Your task to perform on an android device: On the momondo app, search for a one-way flight from Amsterdam to Berlin on December 23.
Image 0: 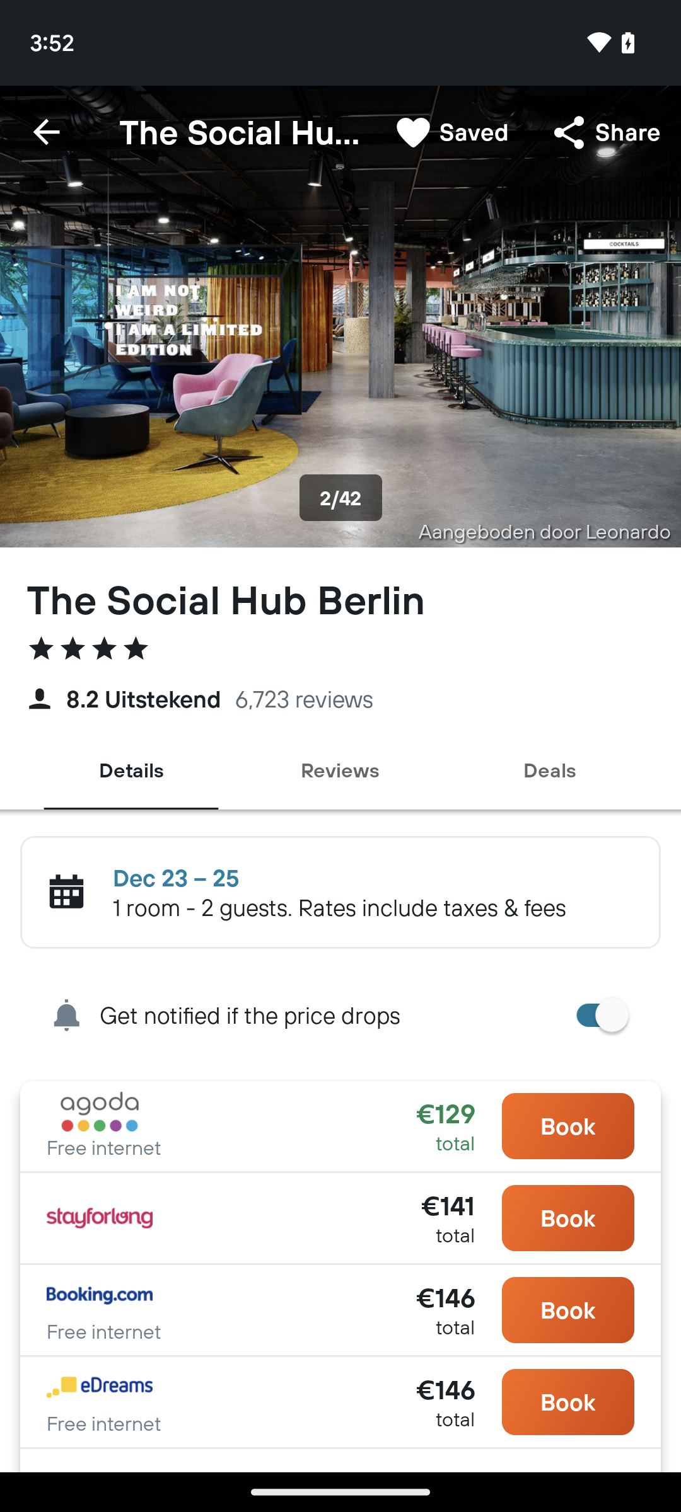
Open the momondo app.
Step 0: open app "momondo"
Image 2: 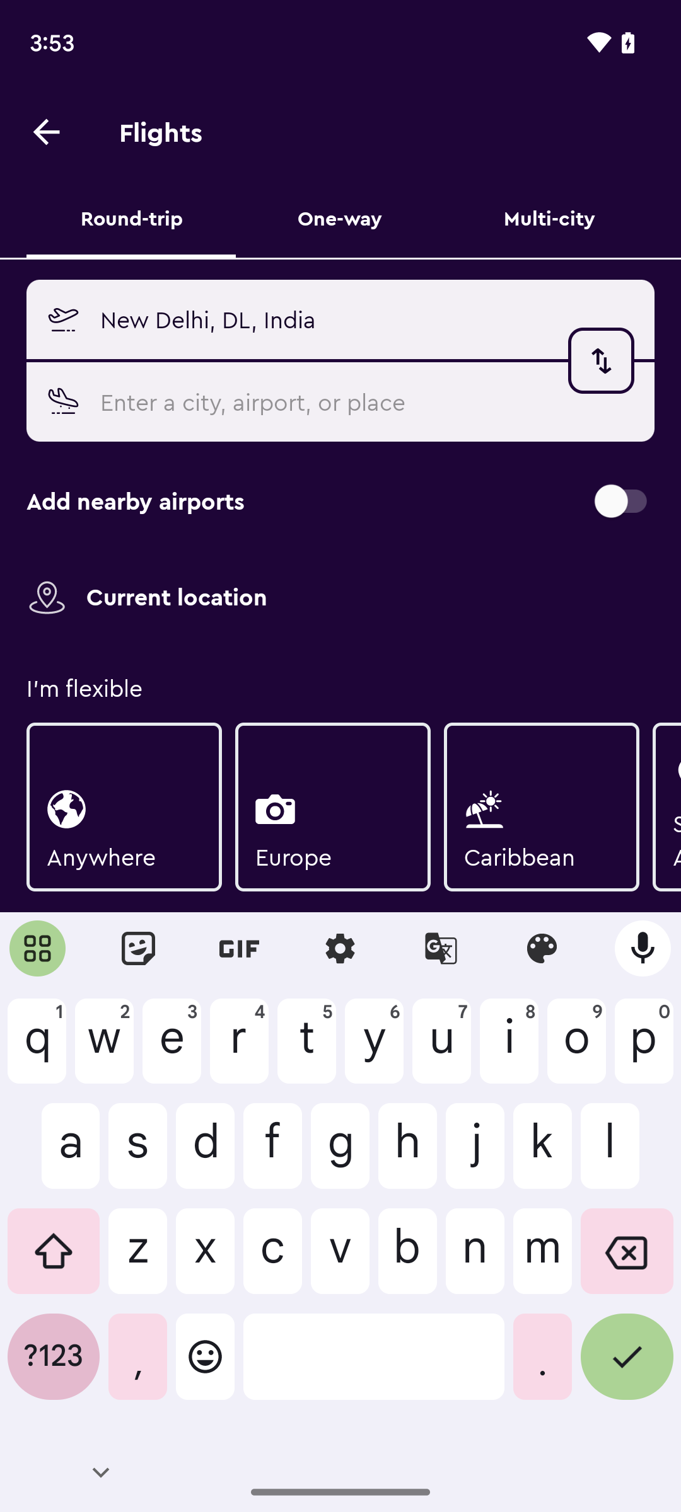
Select the One Way flight.
Step 2: click (340, 218)
Image 3: 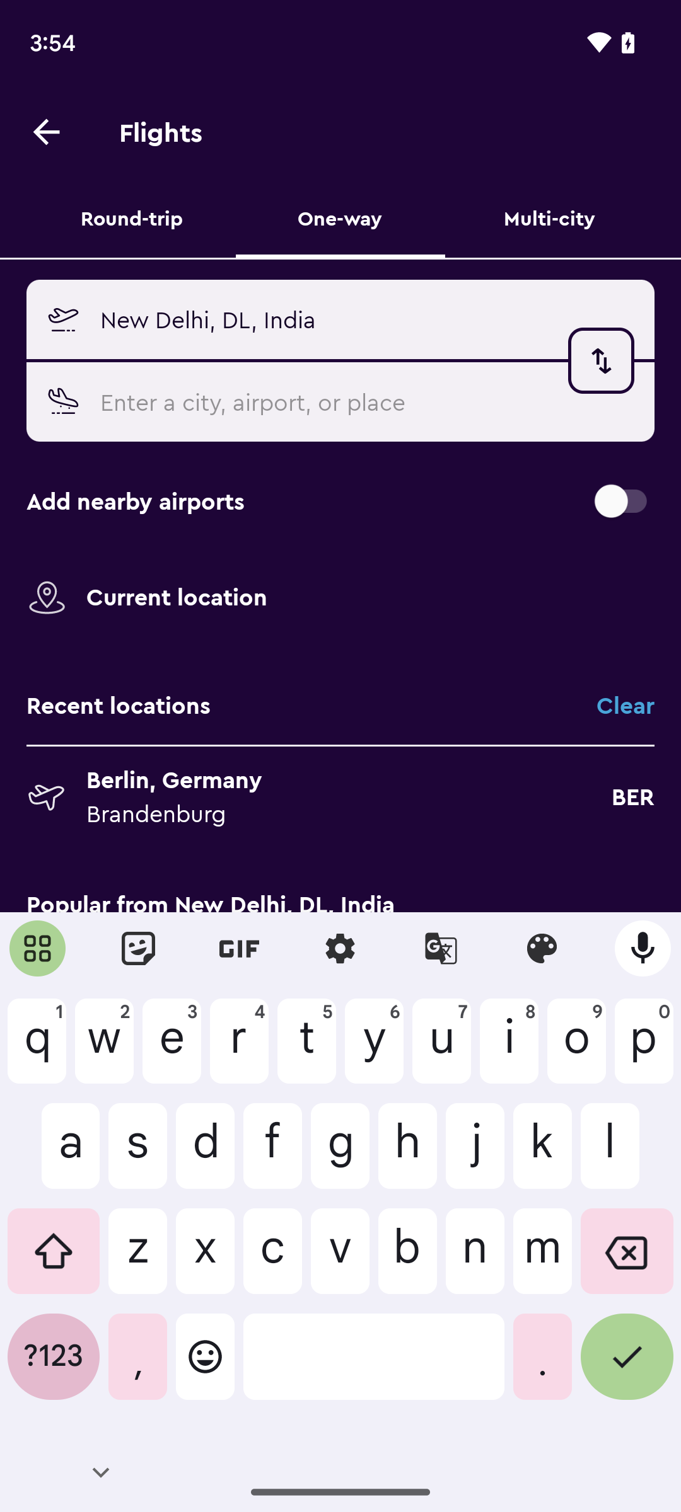
Click on the departure city.
Step 3: click (367, 319)
Image 4: 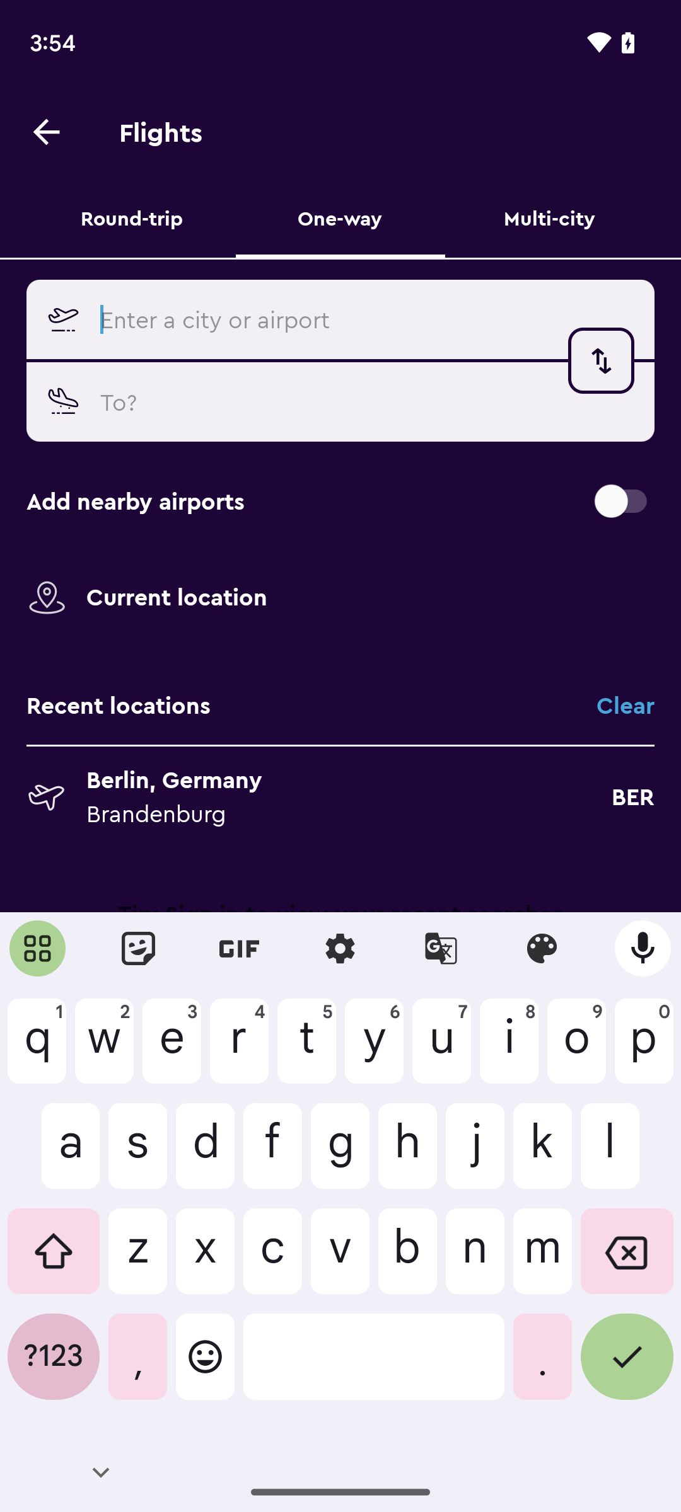
Type in Amsterdam.
Step 4: type "Amsterdam"
Image 6: 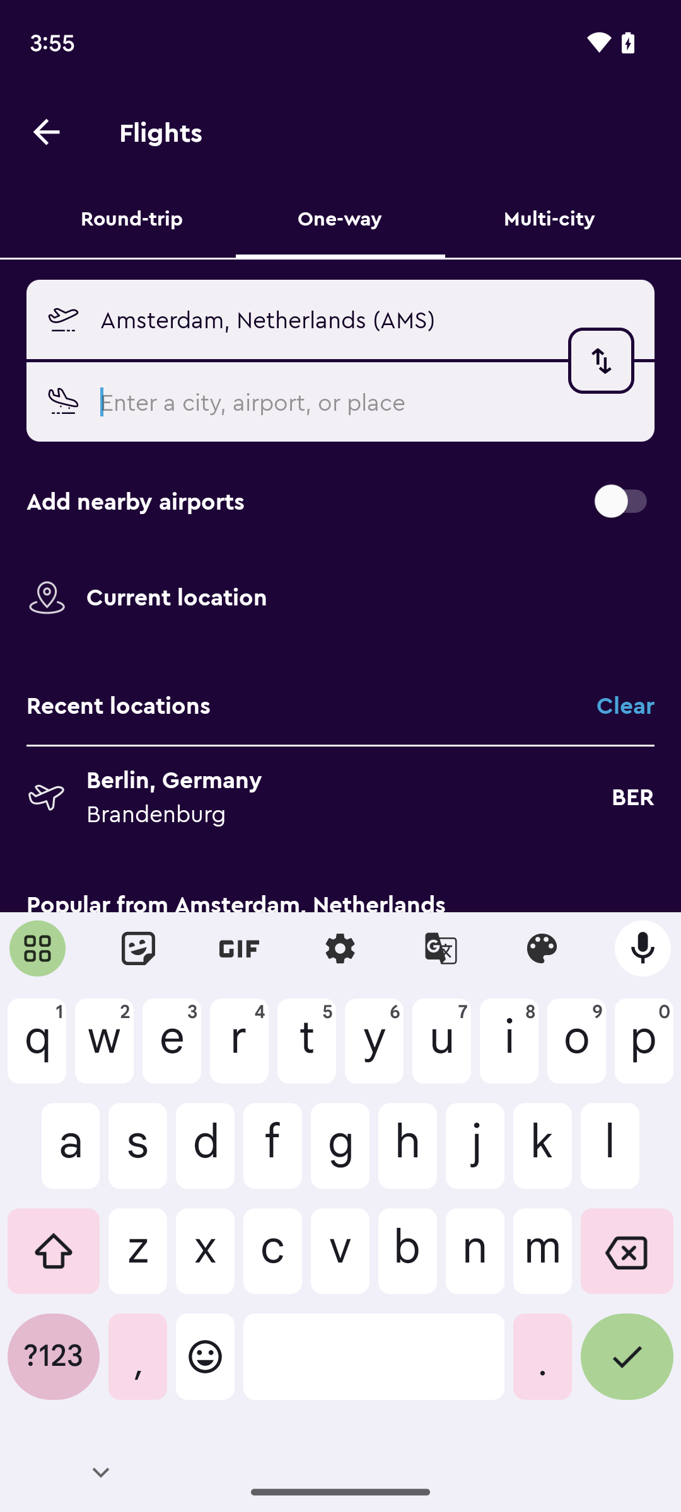
Type in Berlin.
Step 6: type "Berlin"
Image 7: 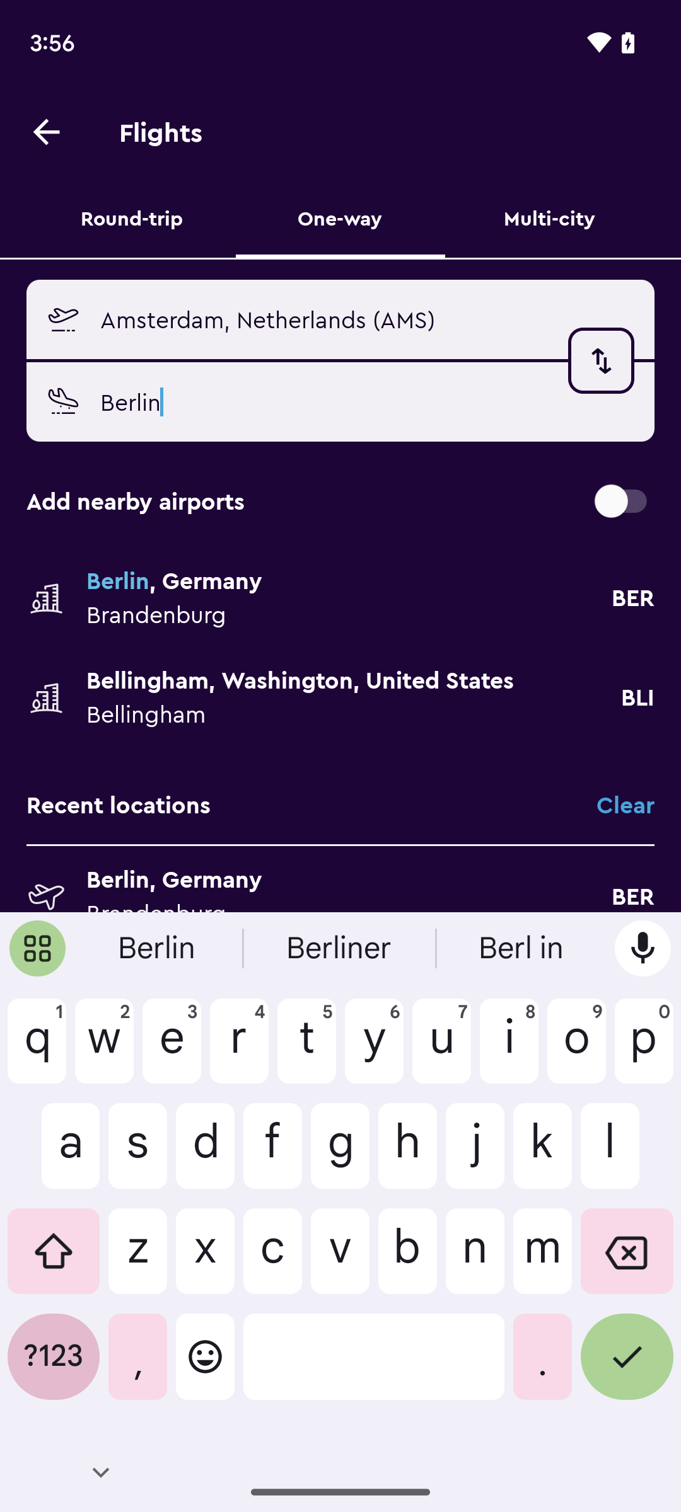
Select the location Berlin, Germany.
Step 7: click (340, 597)
Image 8: 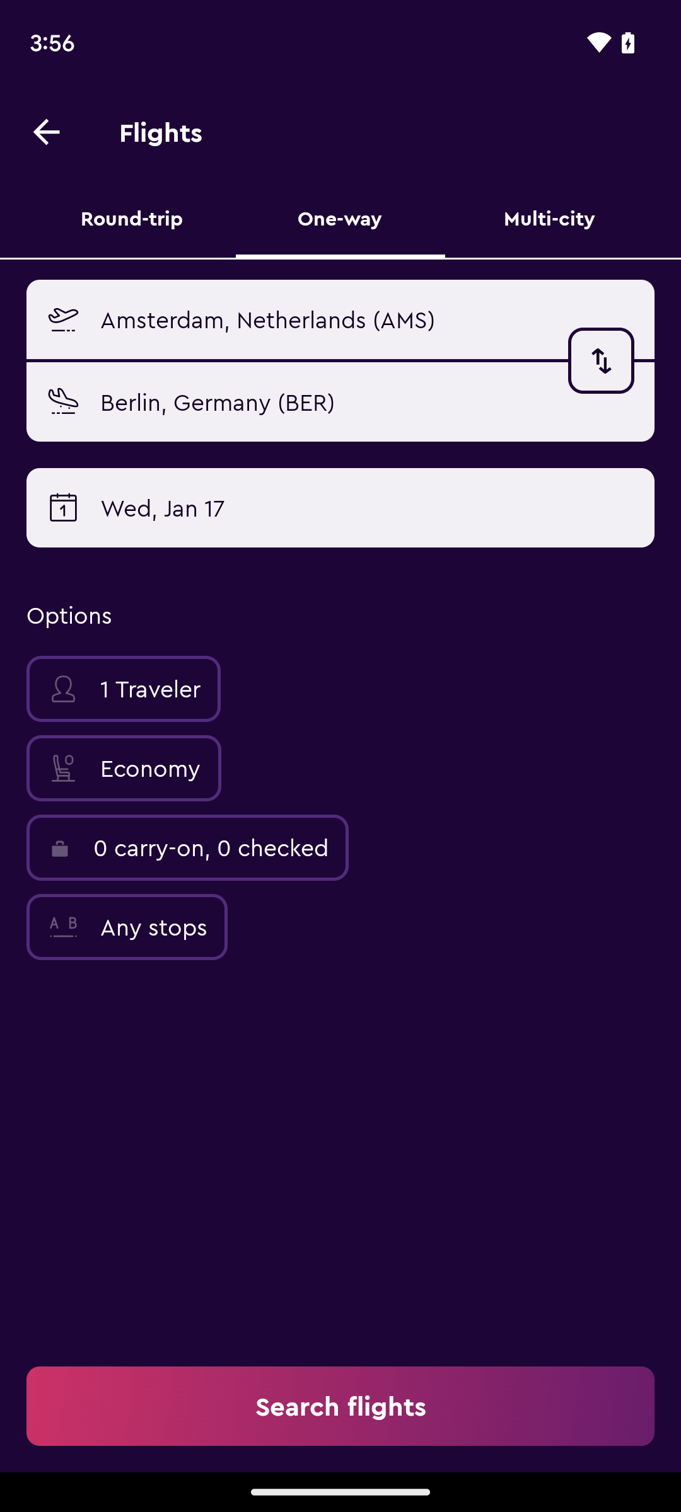
Click on the date.
Step 8: click (340, 508)
Image 9: 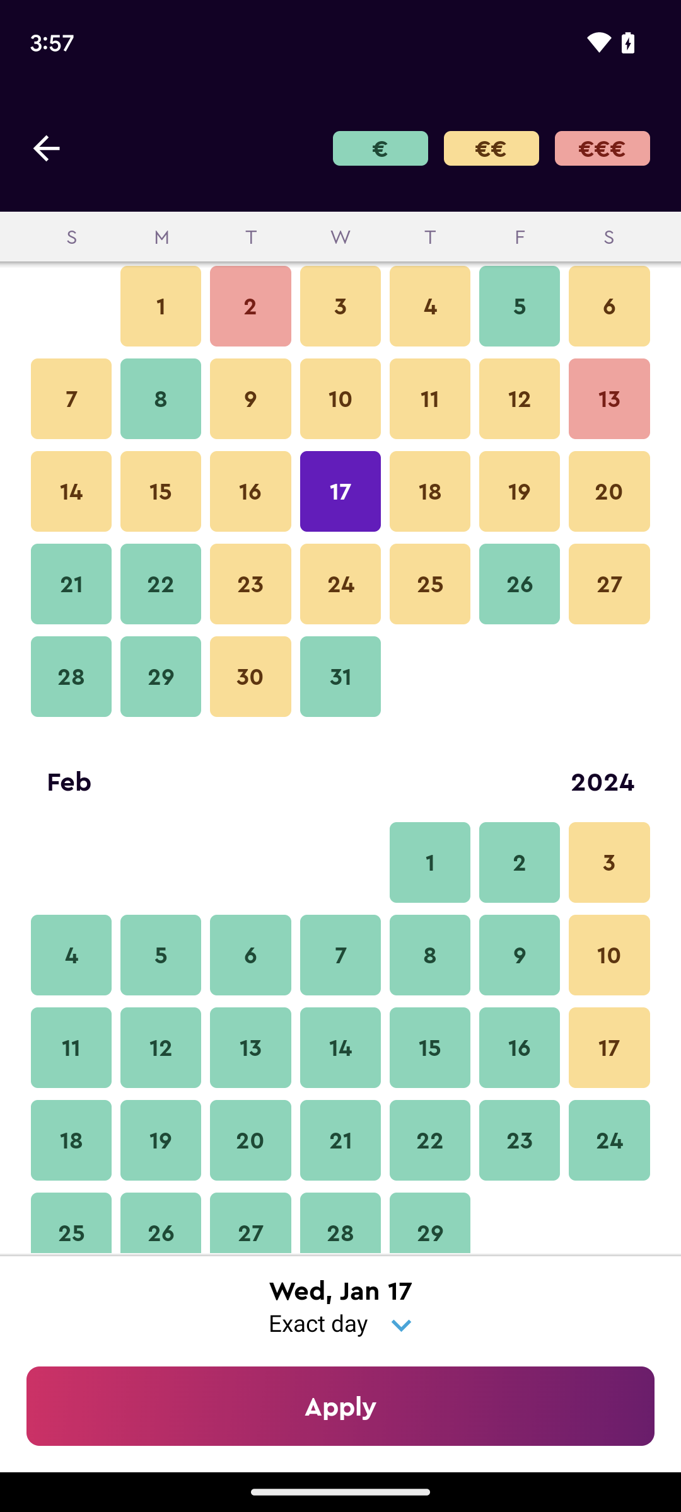
Scroll down.
Step 9: scroll up
Image 10: 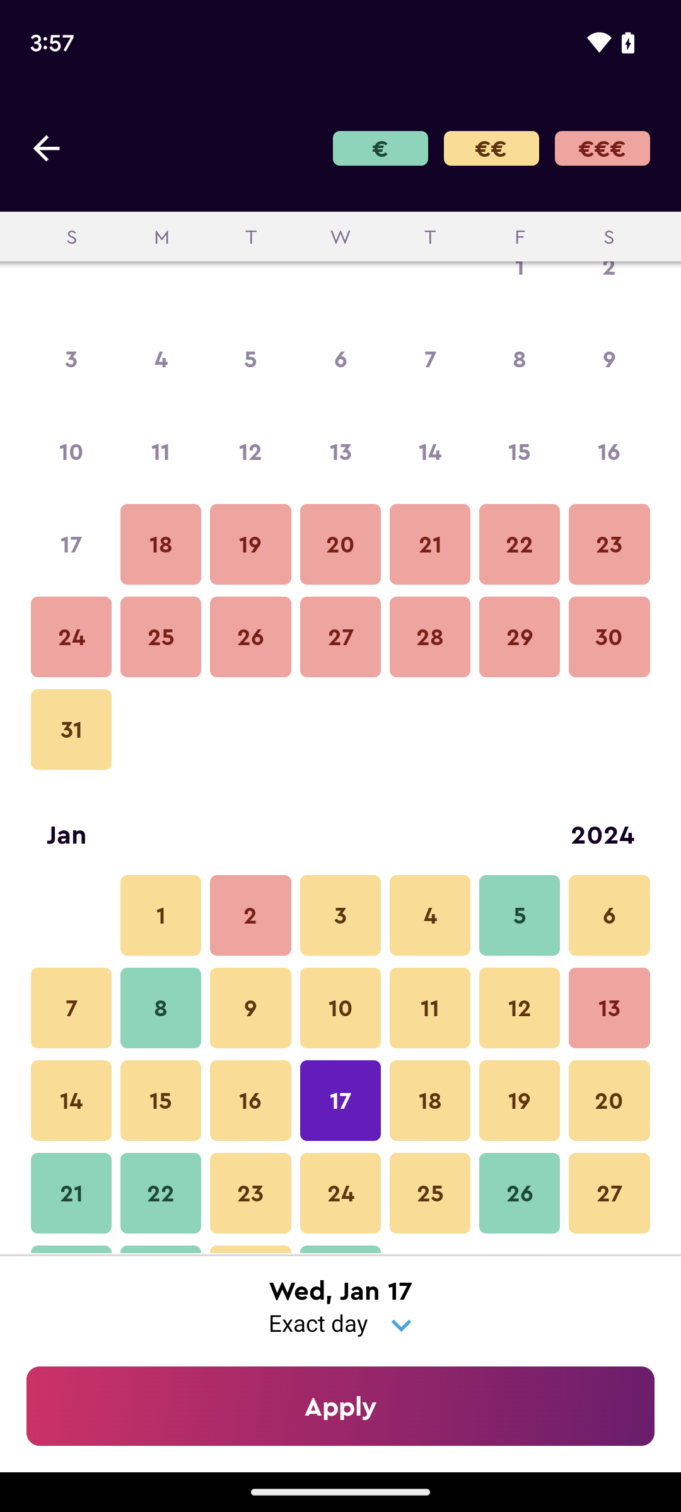
Select December 23.
Step 10: click (609, 544)
Image 11: 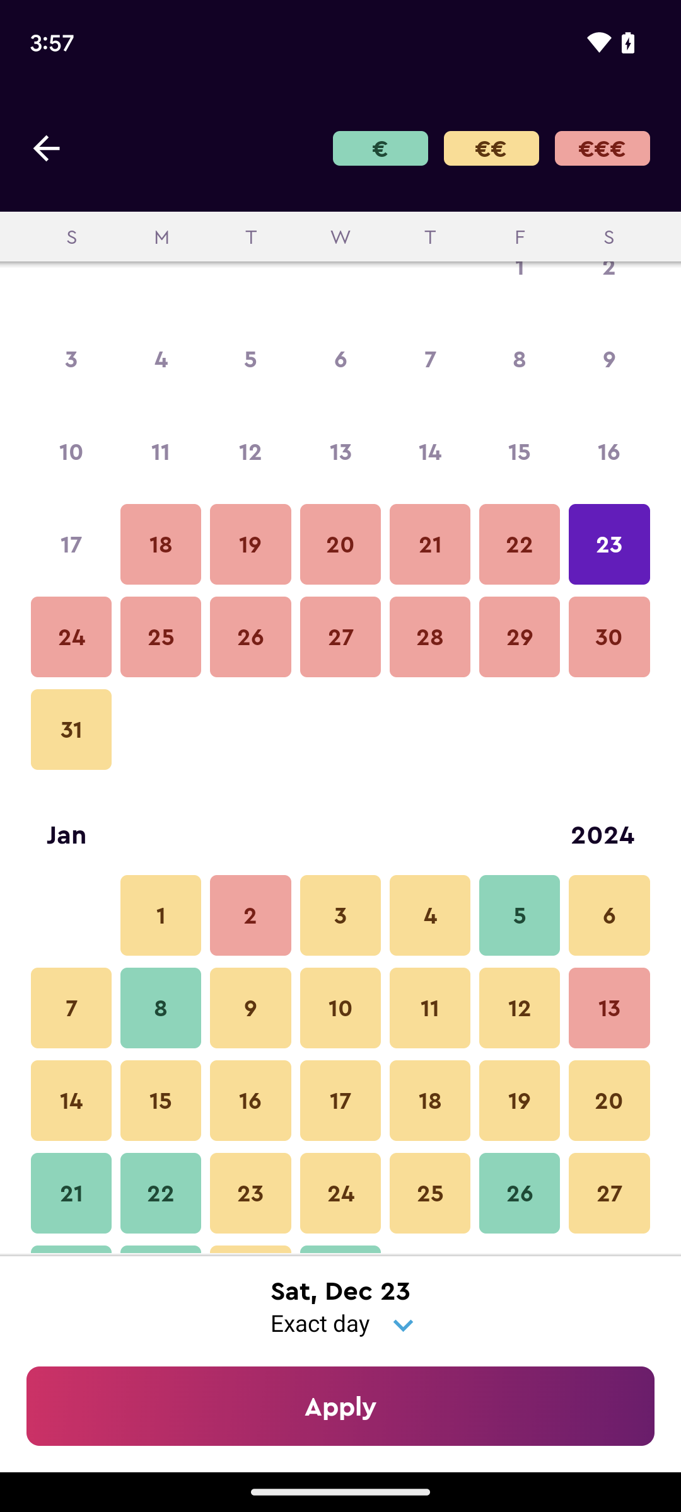
Click on Apply at the bottom of the screen.
Step 11: click (340, 1406)
Image 13: 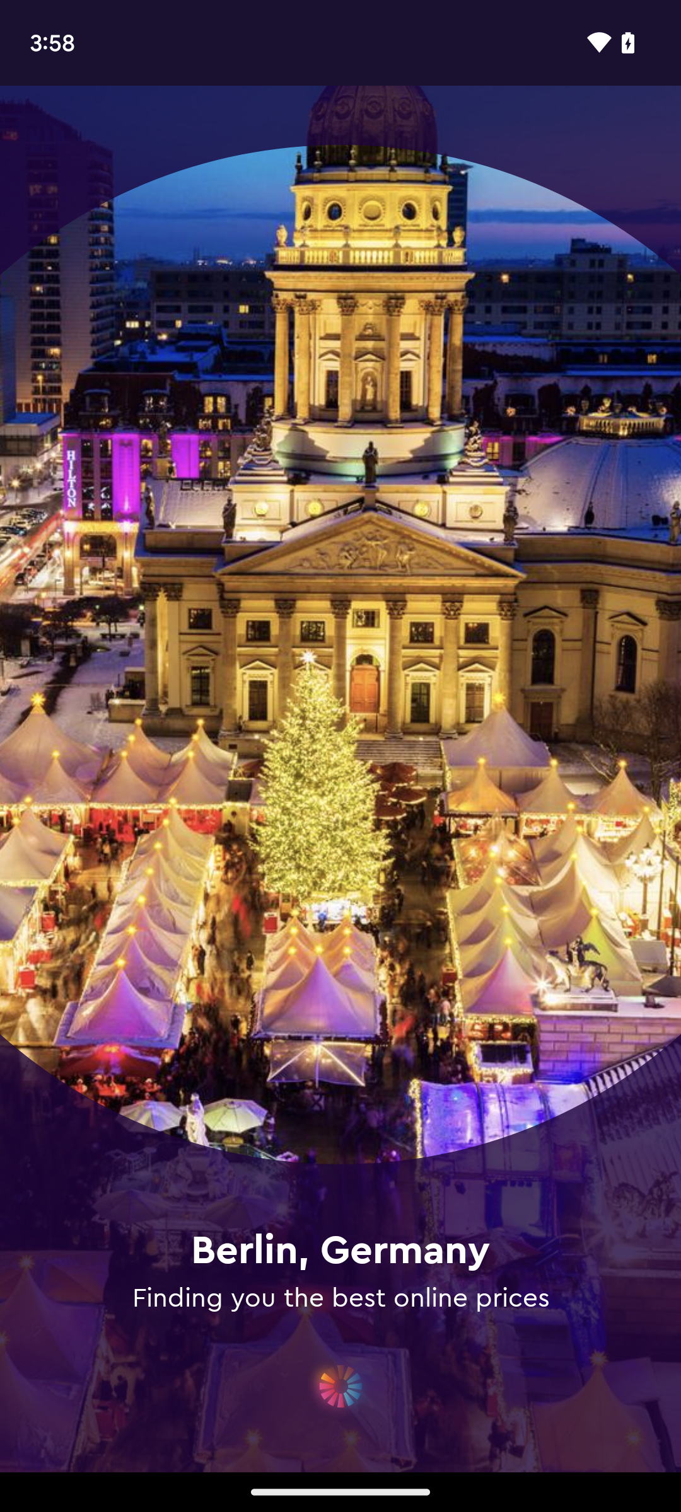
Click on Search flights at the bottom of the screen.
Step 13: wait